Your task to perform on an android device: Read Reviews from other shoppers to see what they think about Prince EXO3 Rebel Lite 98 Tennis Racquet in the Khelmart app.
Image 1: 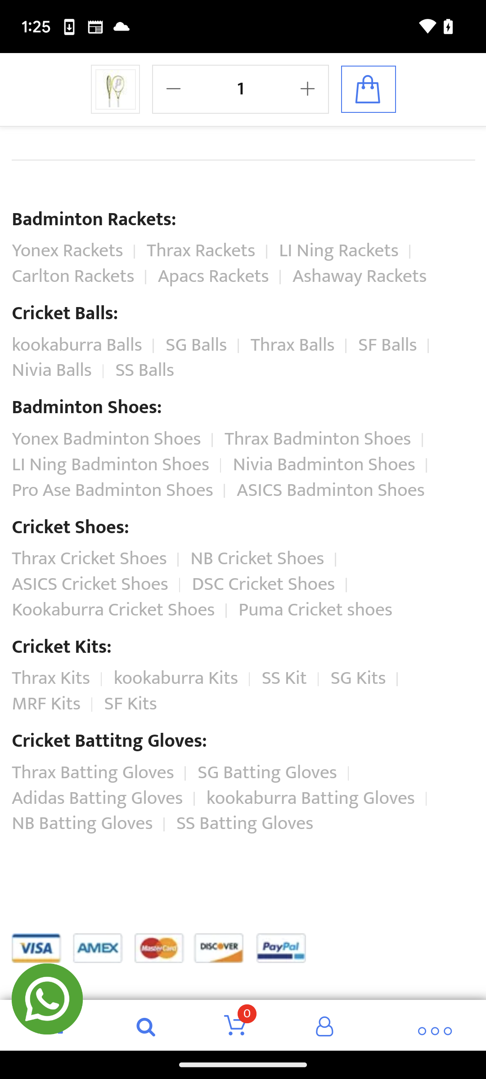
Swipe down.
Step 1: scroll up
Image 2: 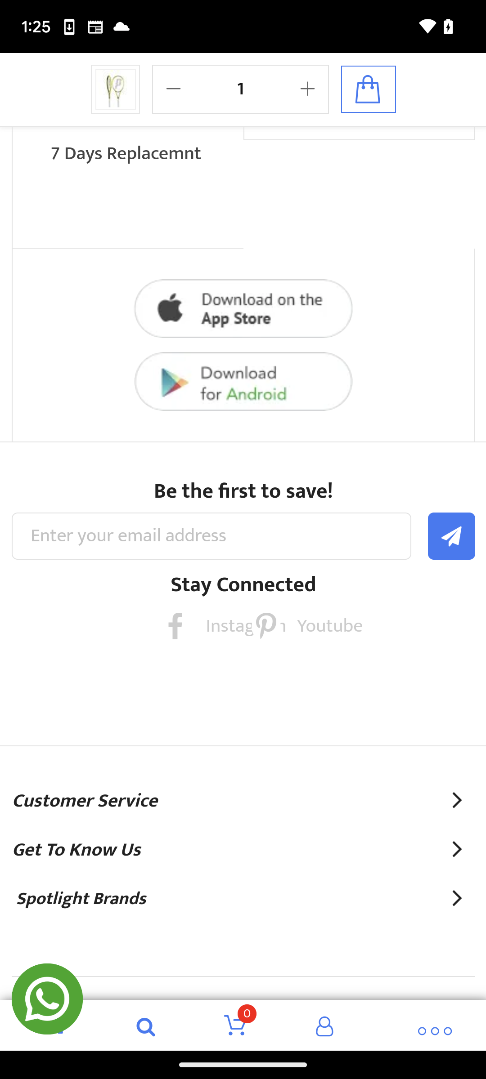
Swipe down.
Step 2: scroll up
Image 3: 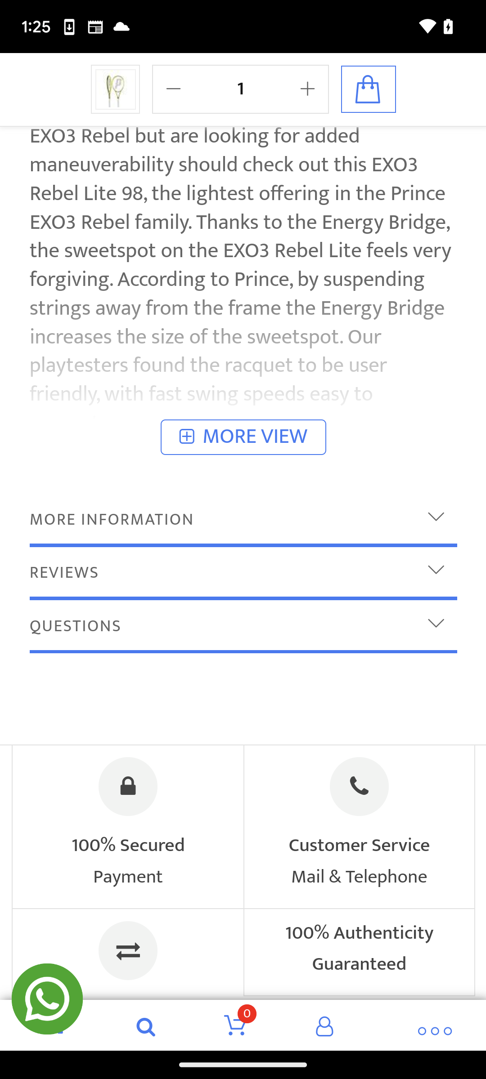
Click on the Reviews drop down Arrow icon at the center of the screen.
Step 3: click (243, 573)
Image 4: 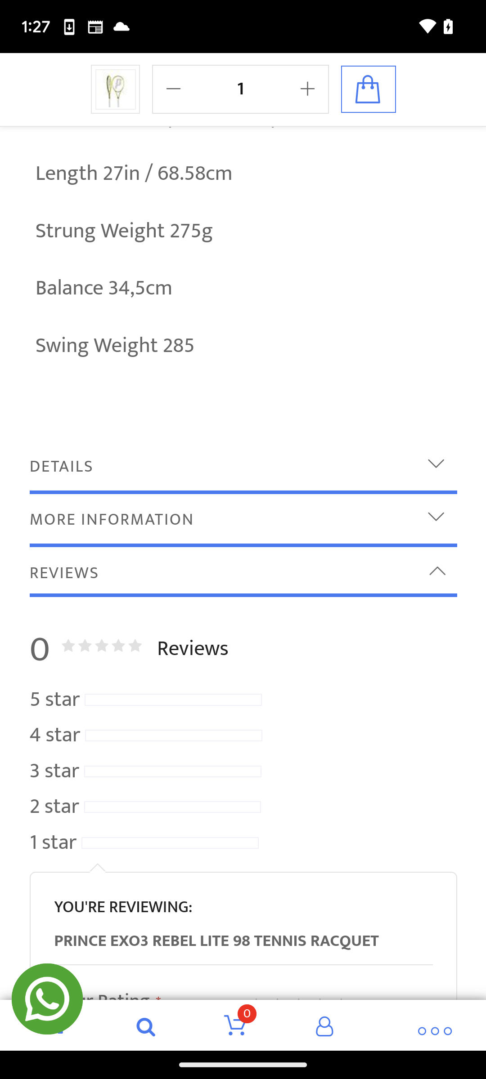
Swipe up.
Step 4: scroll down